Your task to perform on an android device: My wife tore my favorite blue shirt while washing the clothes, and now I want to buy a new navy blue shirt for me, so search for the navy blue shirt in L size in the Nykaaman app.
Image 0: 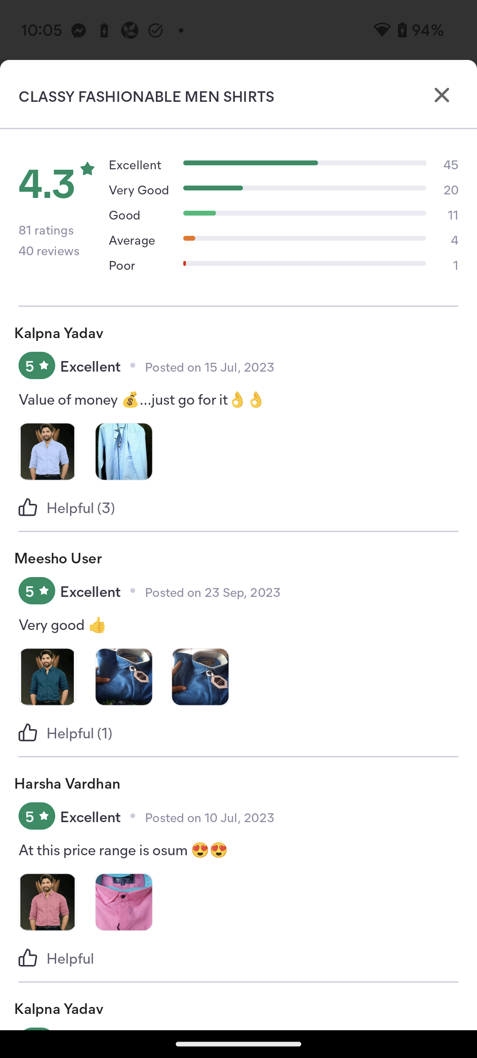
Open the Nykaaman app.
Step 0: open app "Nykaaman"
Image 2: 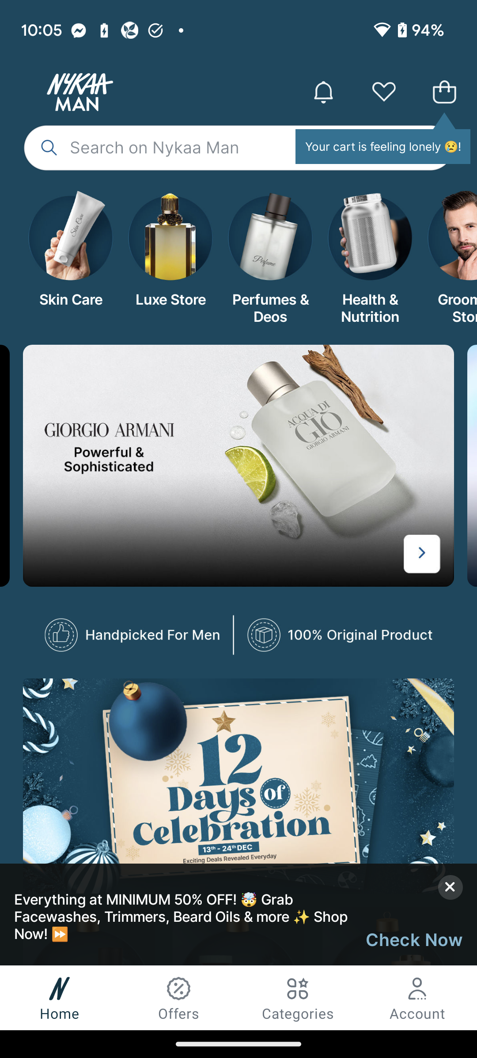
Click on the search bar at the top of the screen to search for the shirt.
Step 2: click (238, 147)
Image 3: 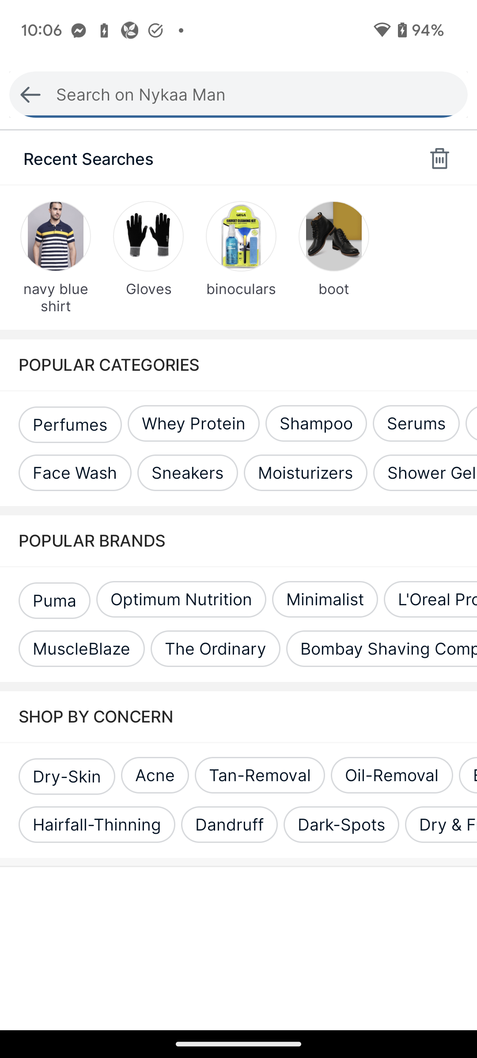
Click on the search bar to search for the shirt.
Step 3: click (238, 94)
Image 4: 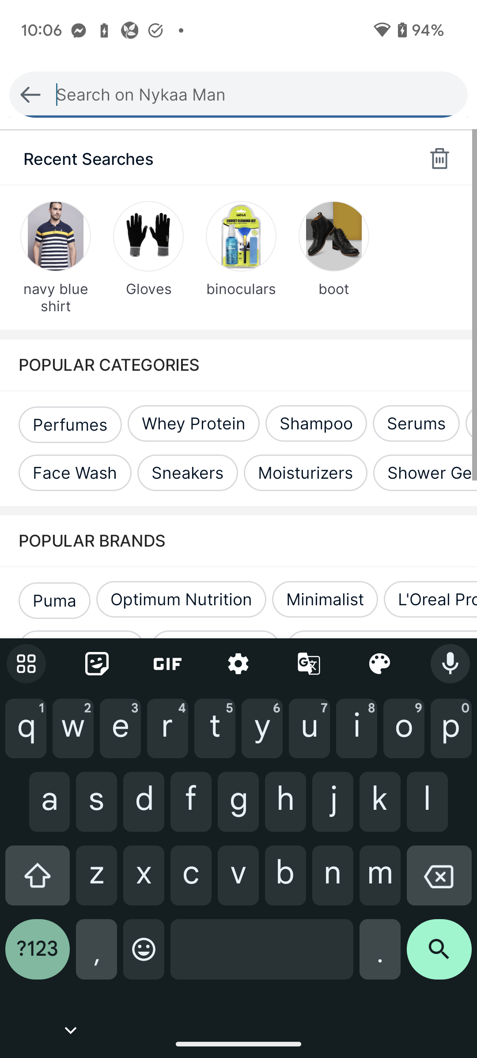
Type Navy Blue shirt for men in the search bar to search for the shirt.
Step 4: type "Navy Blue shirt for men"
Image 5: 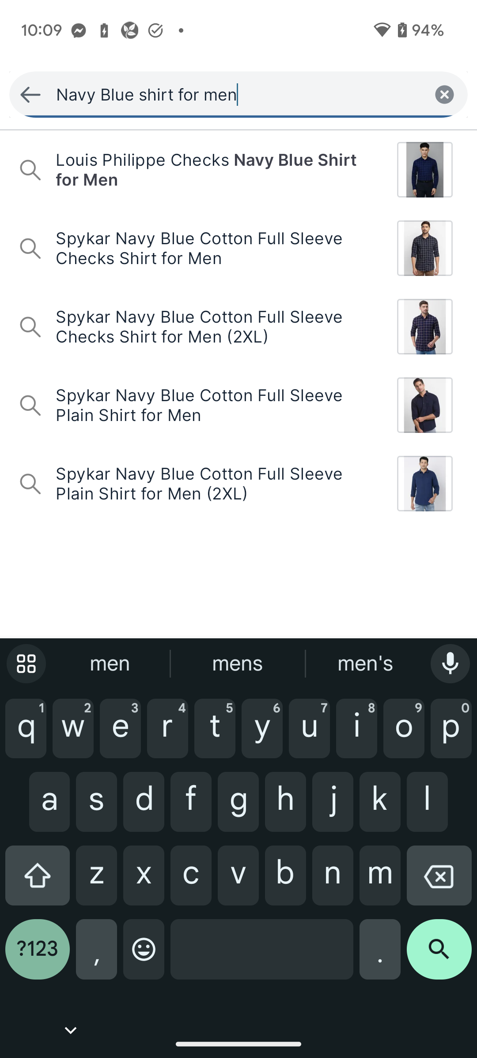
Click on the search icon at the bottom right corner of the screen to view the search result.
Step 5: click (439, 956)